Your task to perform on an android device: For later usage, I would want to save my drawing.
Image 1: 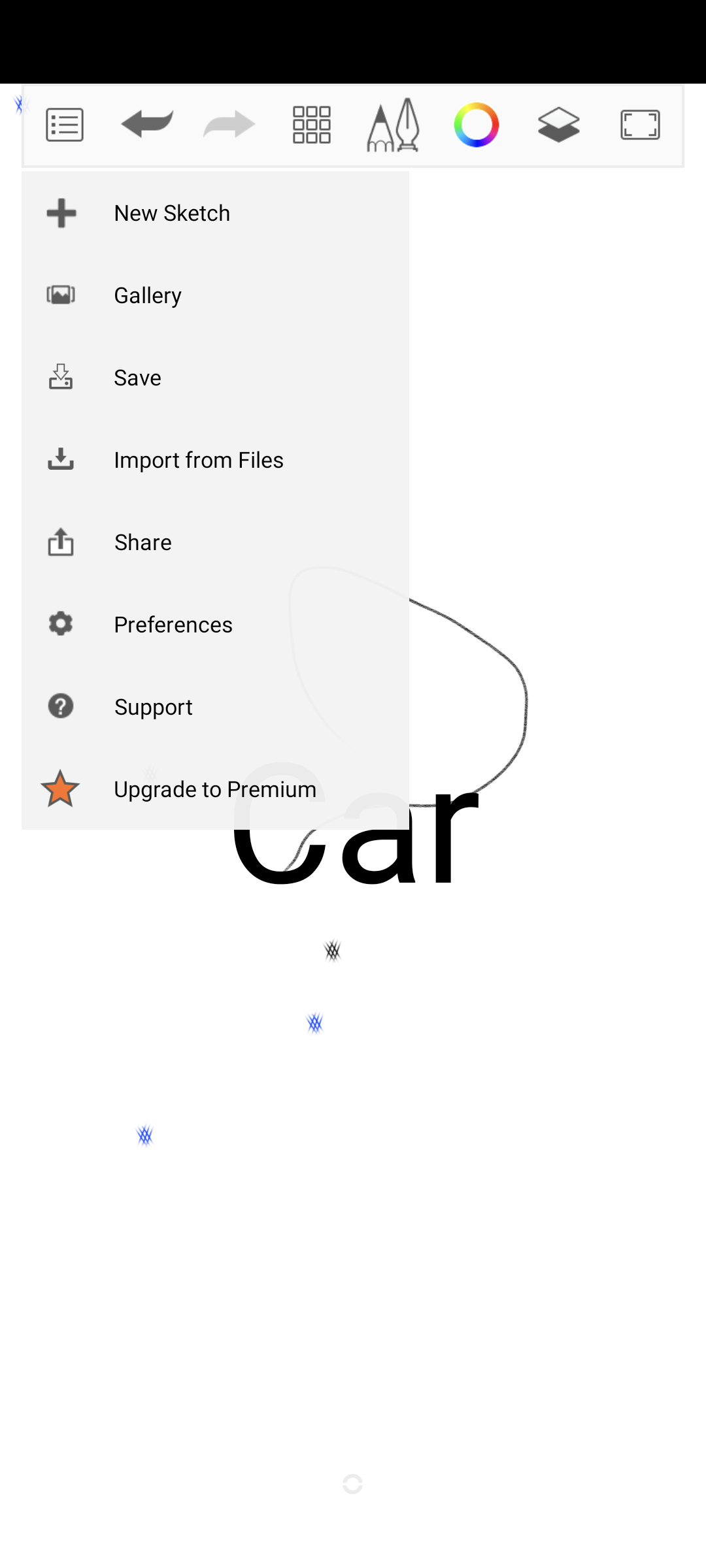
Click on the Save option on the screen.
Step 1: click (214, 376)